Your task to perform on an android device: Because there are so many shoes on the market, I'd want to compare nike shoes based on their costs and ratings
Image 0: 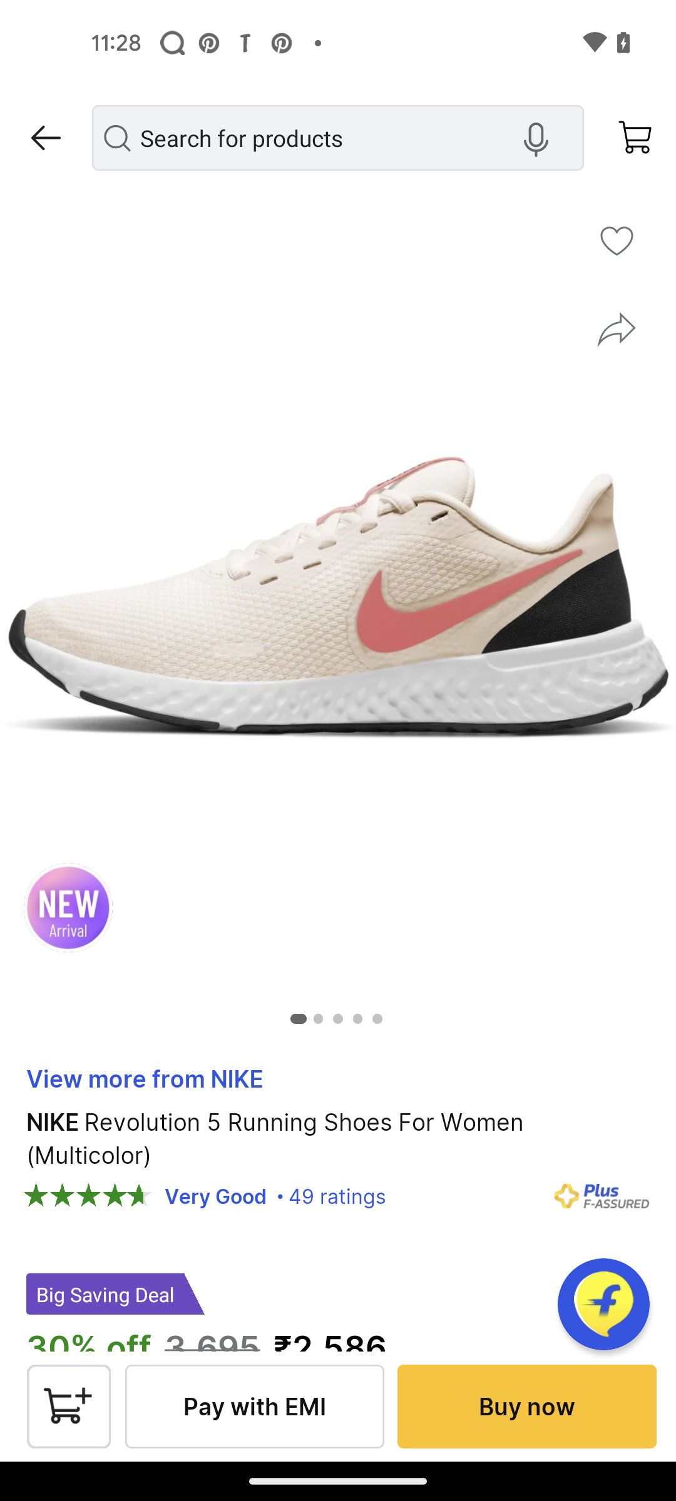
swipe up to compare
Step 0: scroll down
Image 1: 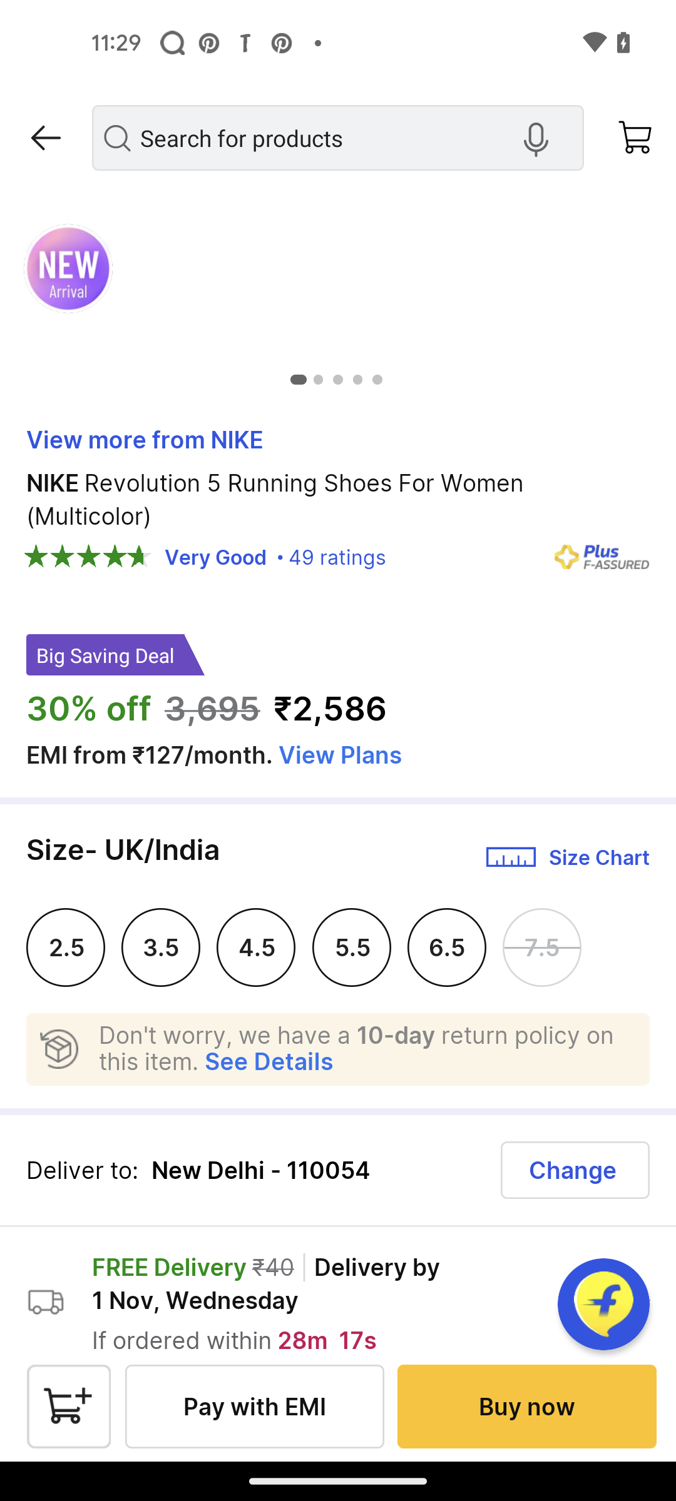
swipe up to compare
Step 1: scroll down
Image 2: 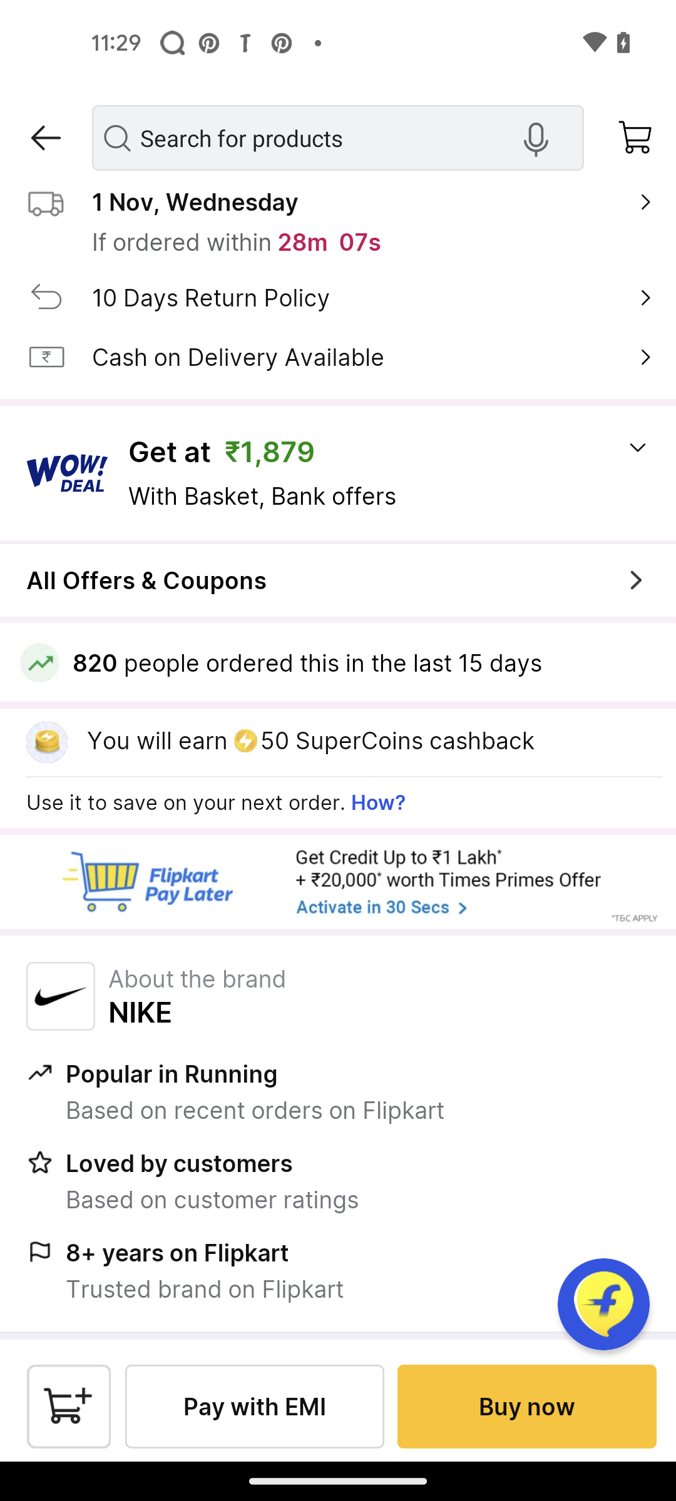
swipe up to compare
Step 2: scroll down
Image 3: 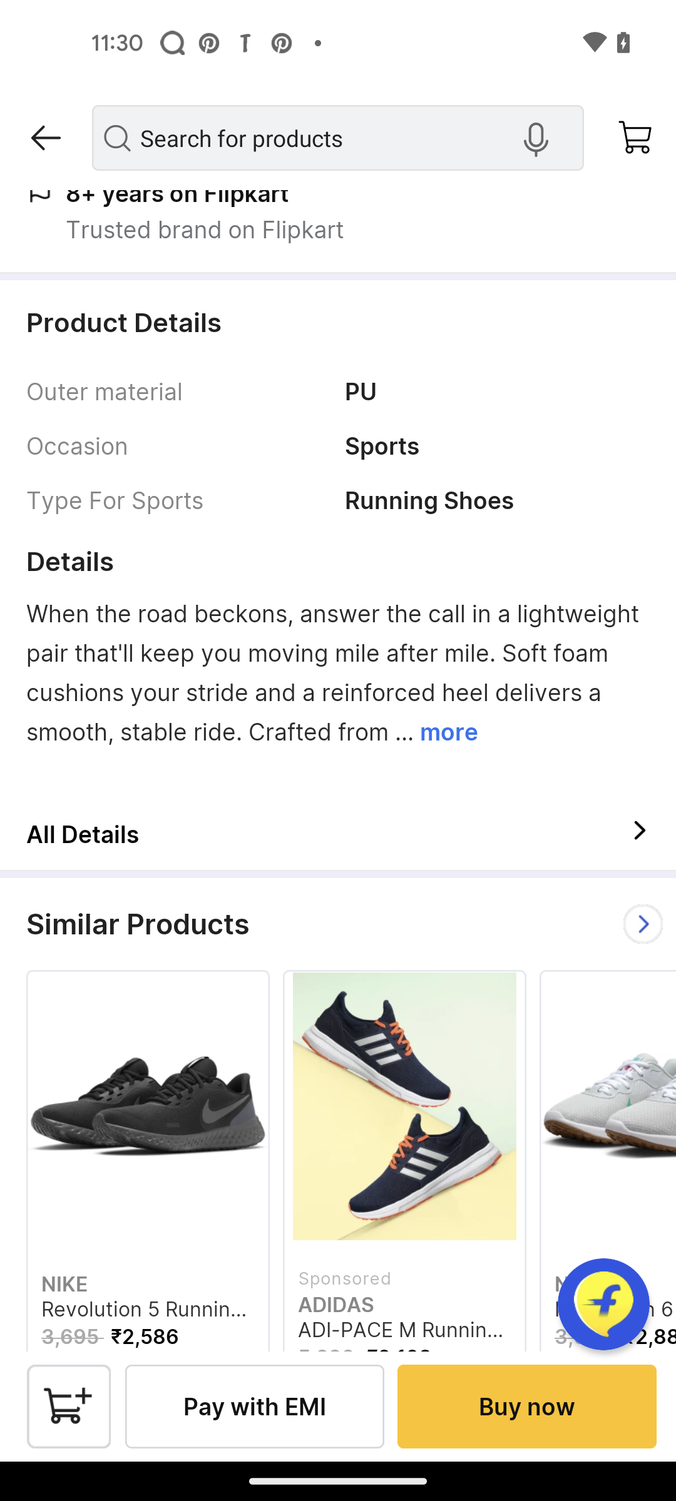
click on similar product
Step 3: click (324, 924)